Your task to perform on an android device: I want to explore, go to the explore tab in google maps and click on the first place above 4.7 stars
Image 0: 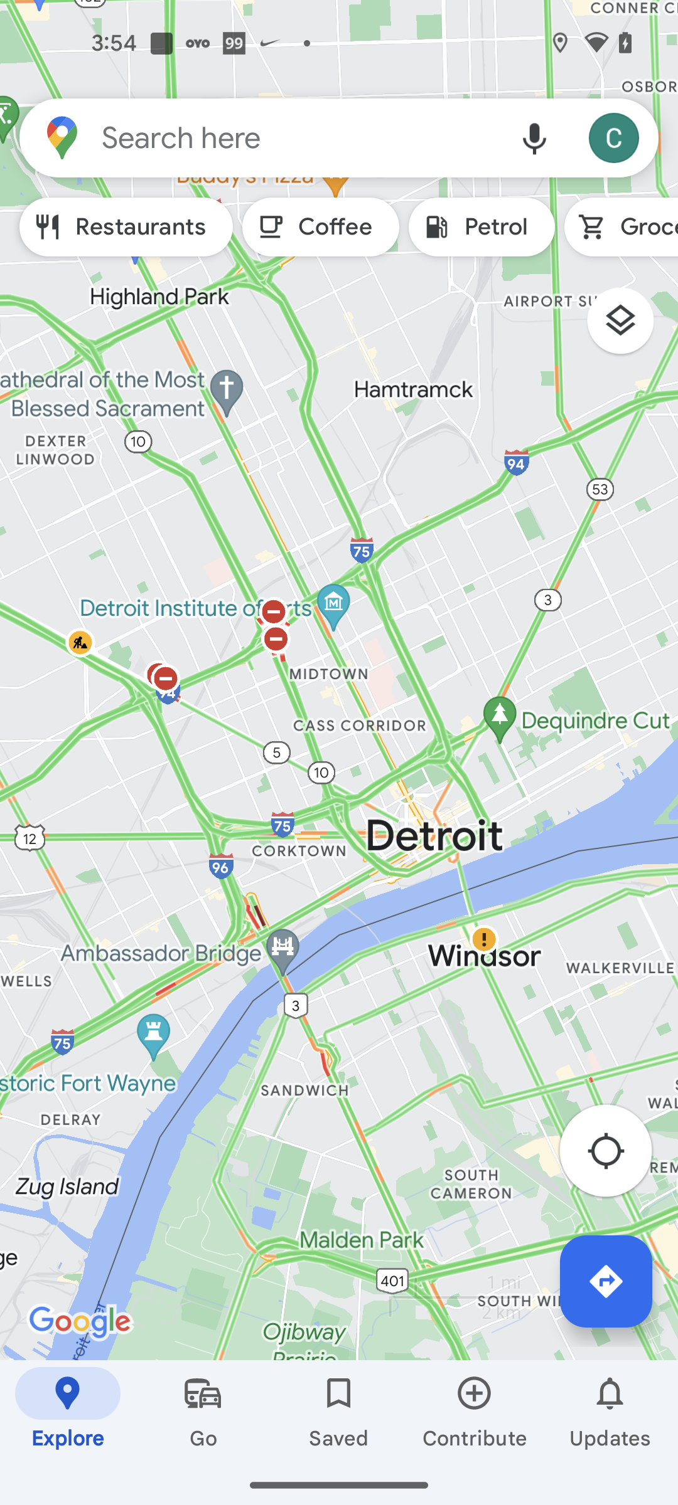
Click on the Explore tab
Step 0: click (68, 1412)
Image 1: 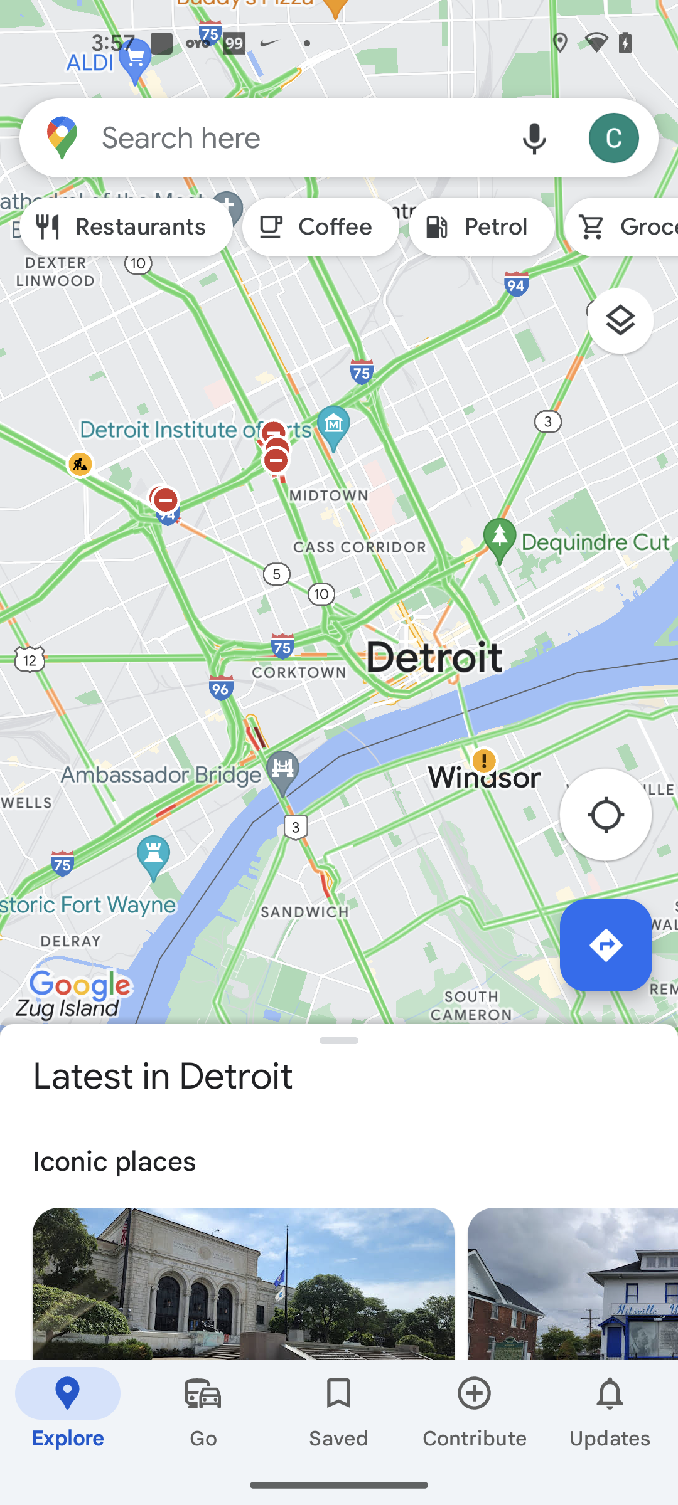
Swipe up to view more places
Step 1: scroll down
Image 2: 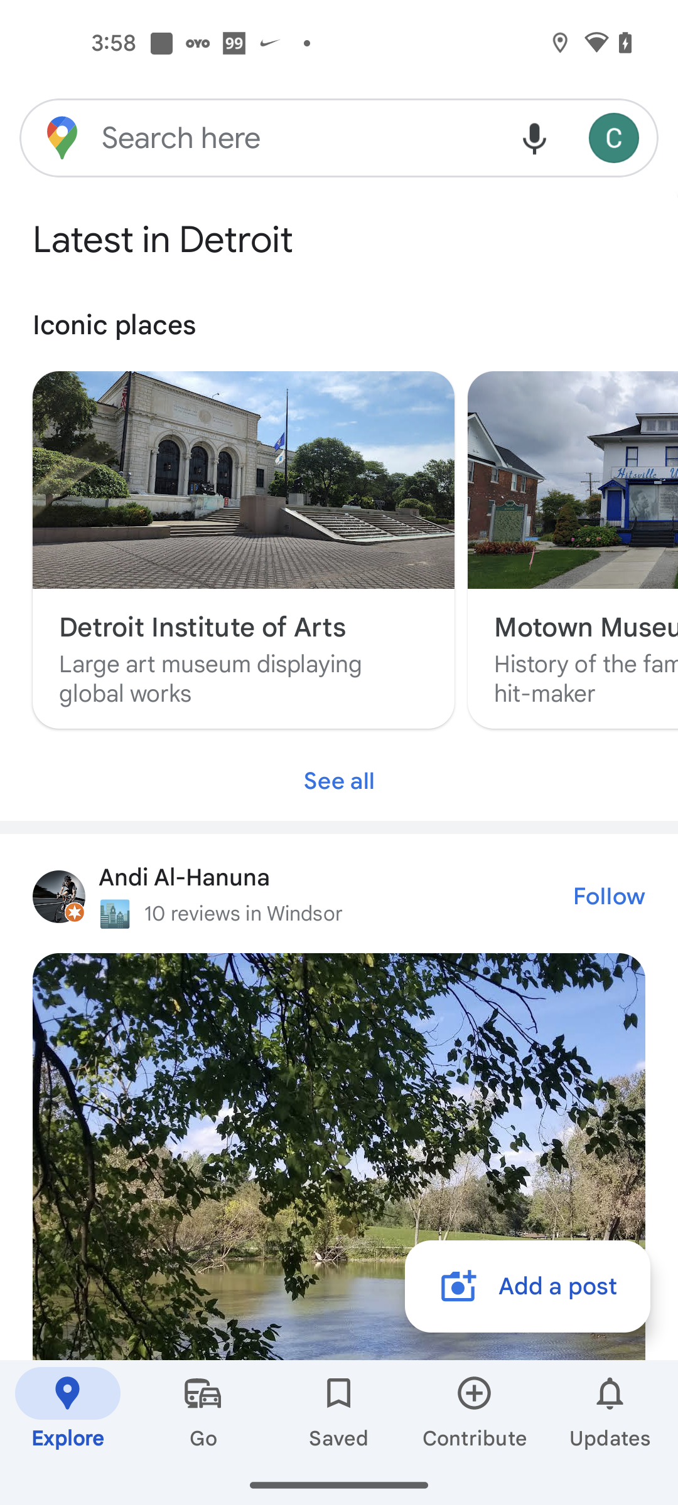
Click on the See all option
Step 2: click (338, 781)
Image 3: 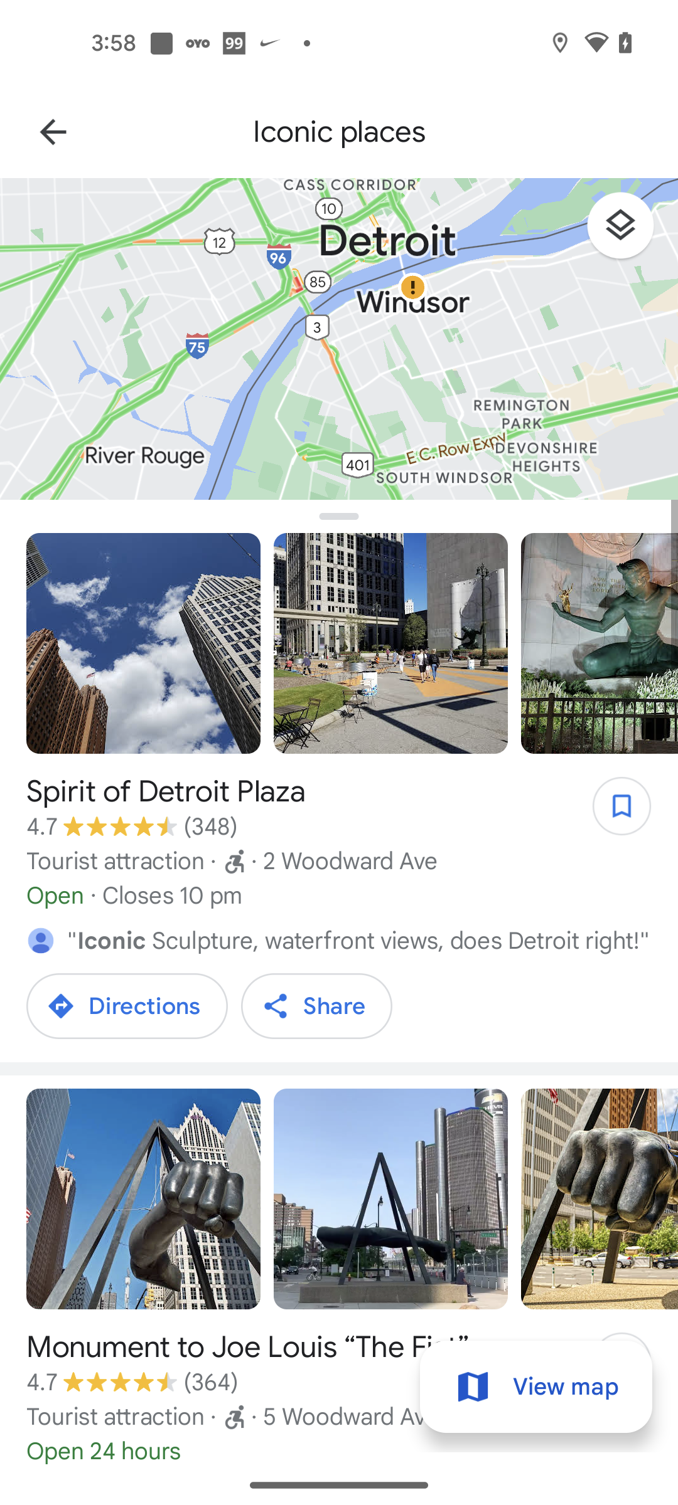
Open the Spirit of Detroit plaza place
Step 3: click (299, 791)